Your task to perform on an android device: Search for the masala dosa recipe in the Indian Recipes app.
Image 1: 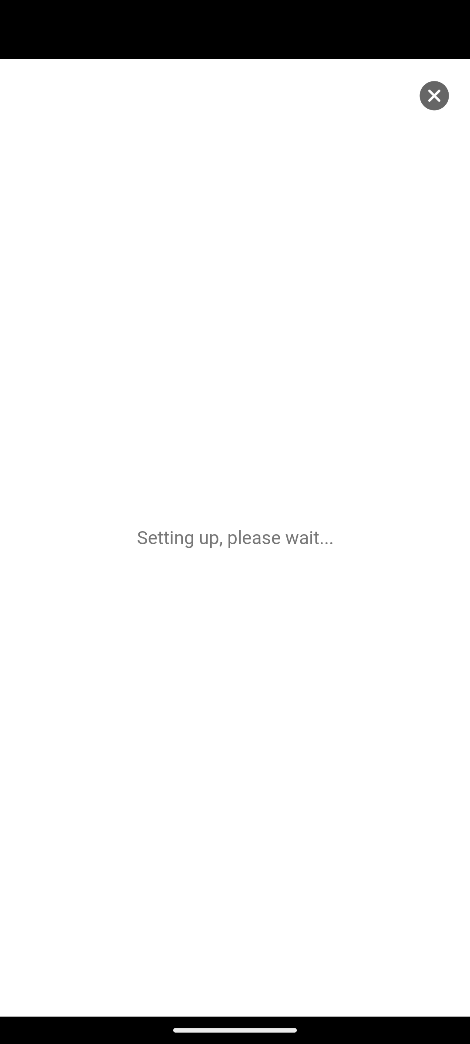
Open the Indian Recipes app.
Step 1: wait
Image 2: 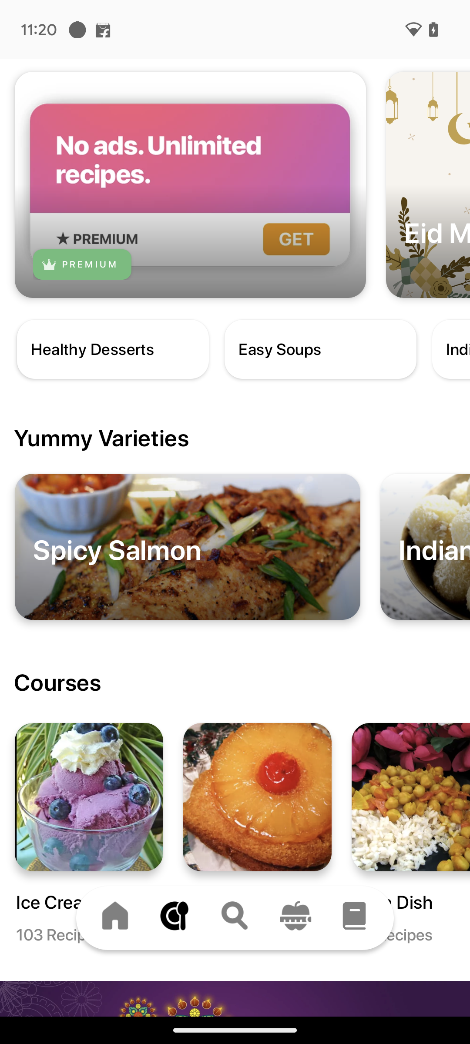
Click on the search icon presented on the third left side at the bottom of the page.
Step 2: click (257, 902)
Image 3: 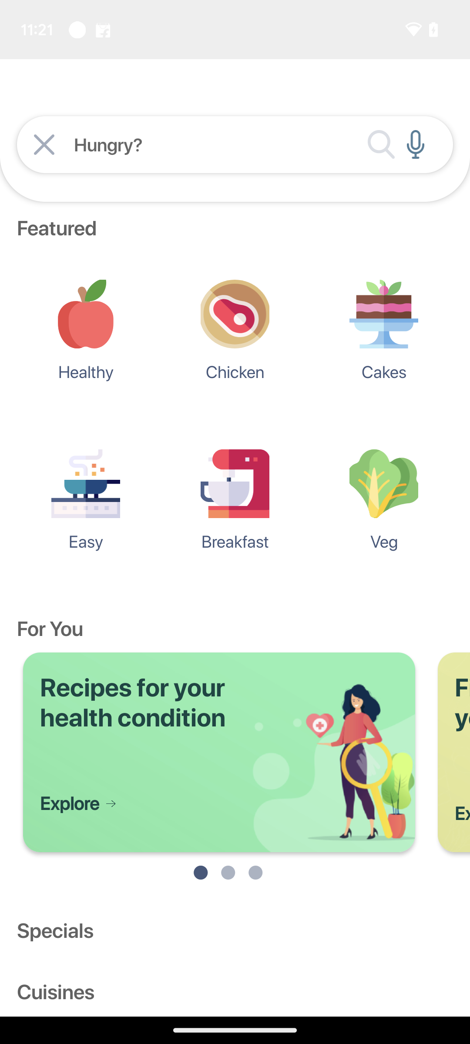
Click on the search box presented at the top.
Step 3: click (238, 144)
Image 4: 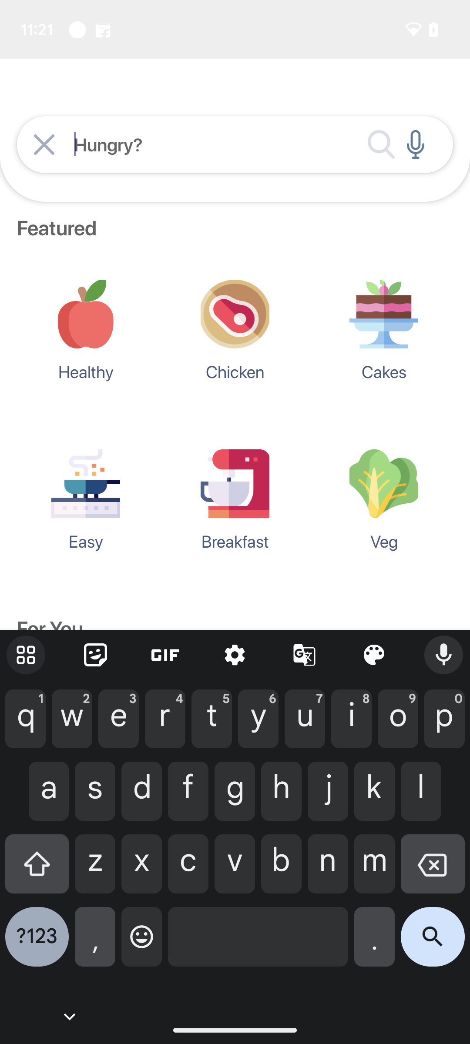
Type Masala Dosa in the search box.
Step 4: type "Masala Dosa"
Image 5: 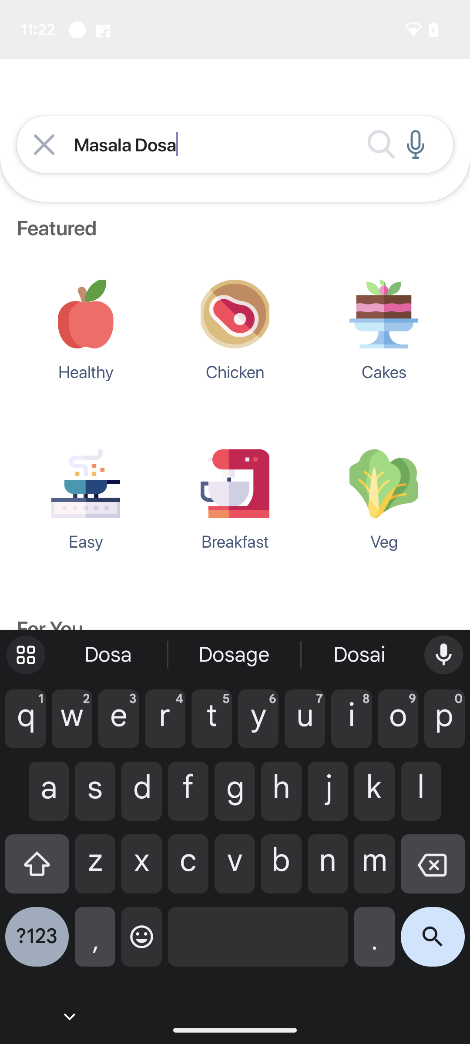
Click on the search icon presented on the right side at the bottom of the keyboard.
Step 5: click (433, 944)
Image 6: 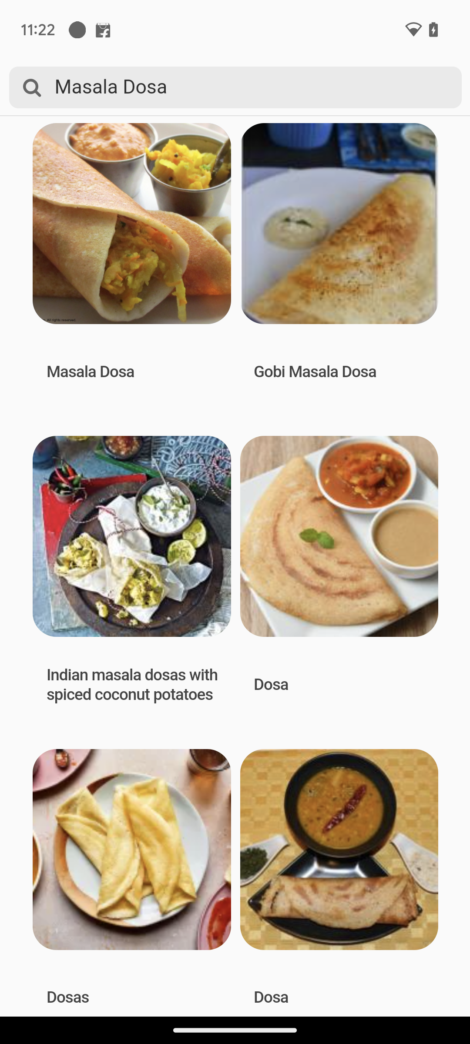
Click on the first result.
Step 6: click (192, 208)
Image 7: 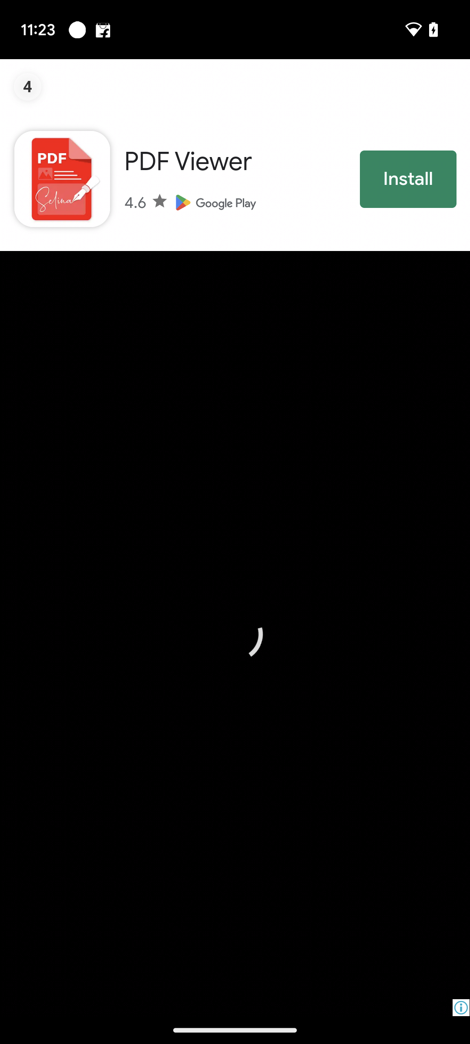
Click on the first result.
Step 7: wait